Your task to perform on an android device: I really liked the ColorStreams - Stained Glass, therefore add the product in the wishlist.
Image 0: 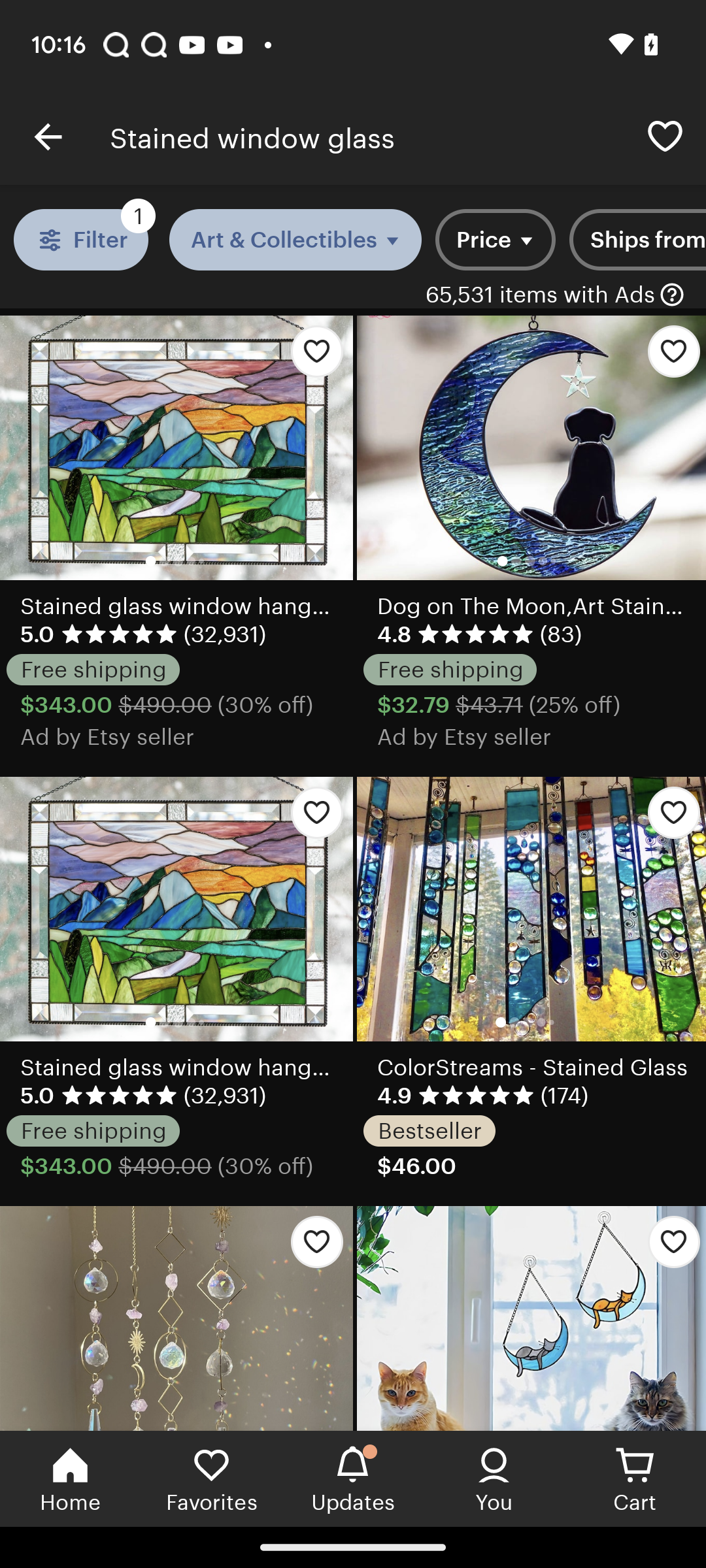
Click on the ColorStreams - Stained Glass
Step 0: click (531, 909)
Image 1: 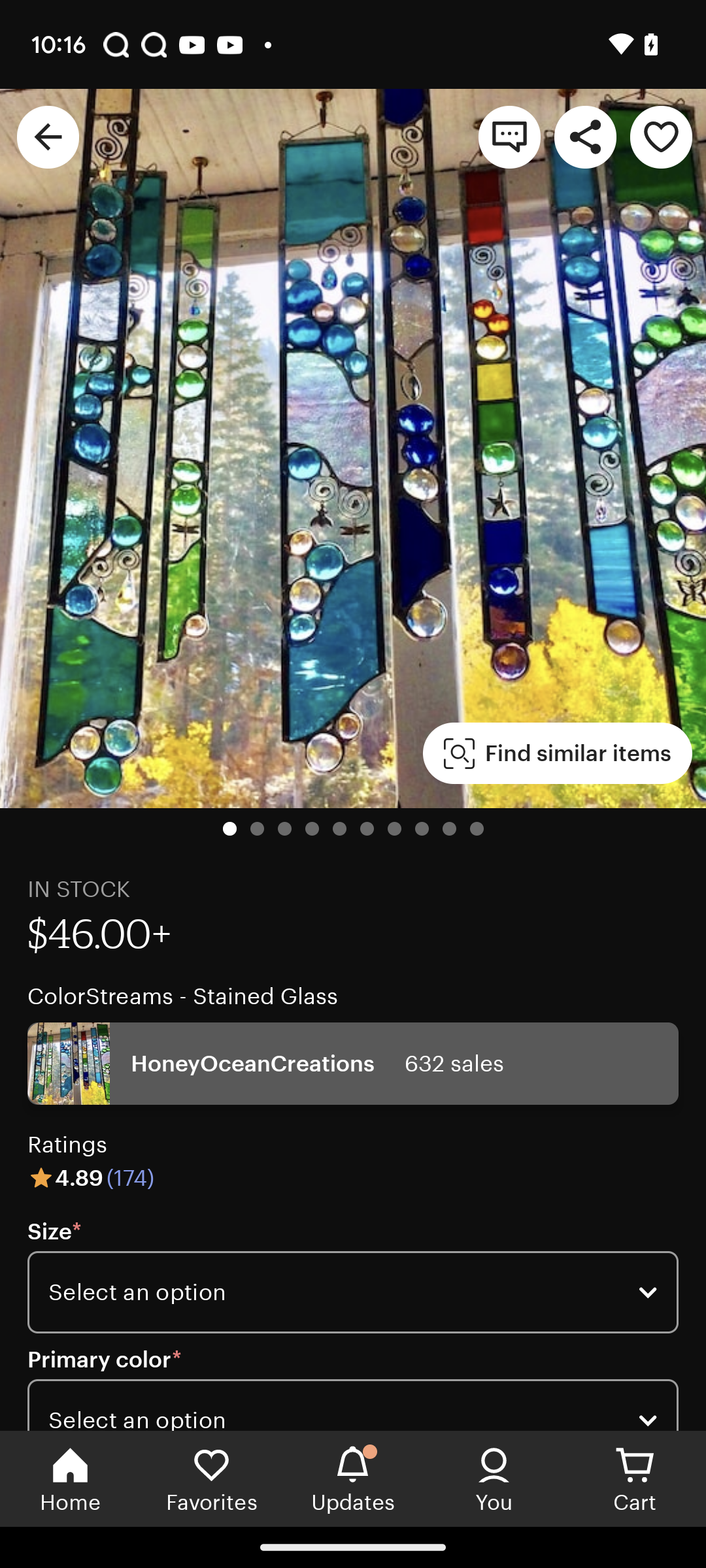
Click on the heart icon at the top right of the screen
Step 1: click (661, 137)